Your task to perform on an android device: Open Sound Recorder Plus app , Delete the Wednesday at 1:06 PM recording
Image 0: 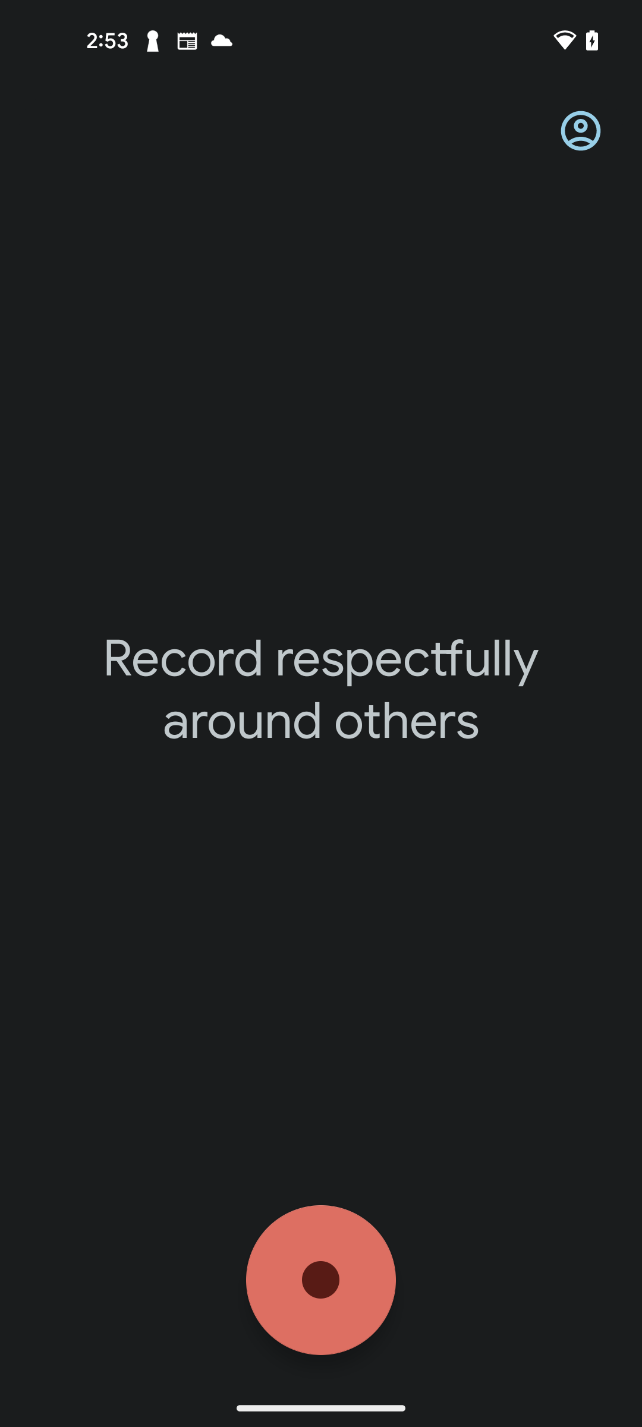
Open Sound Recorder Plus app
Step 0: open app "Sound Recorder Plus"
Image 1: 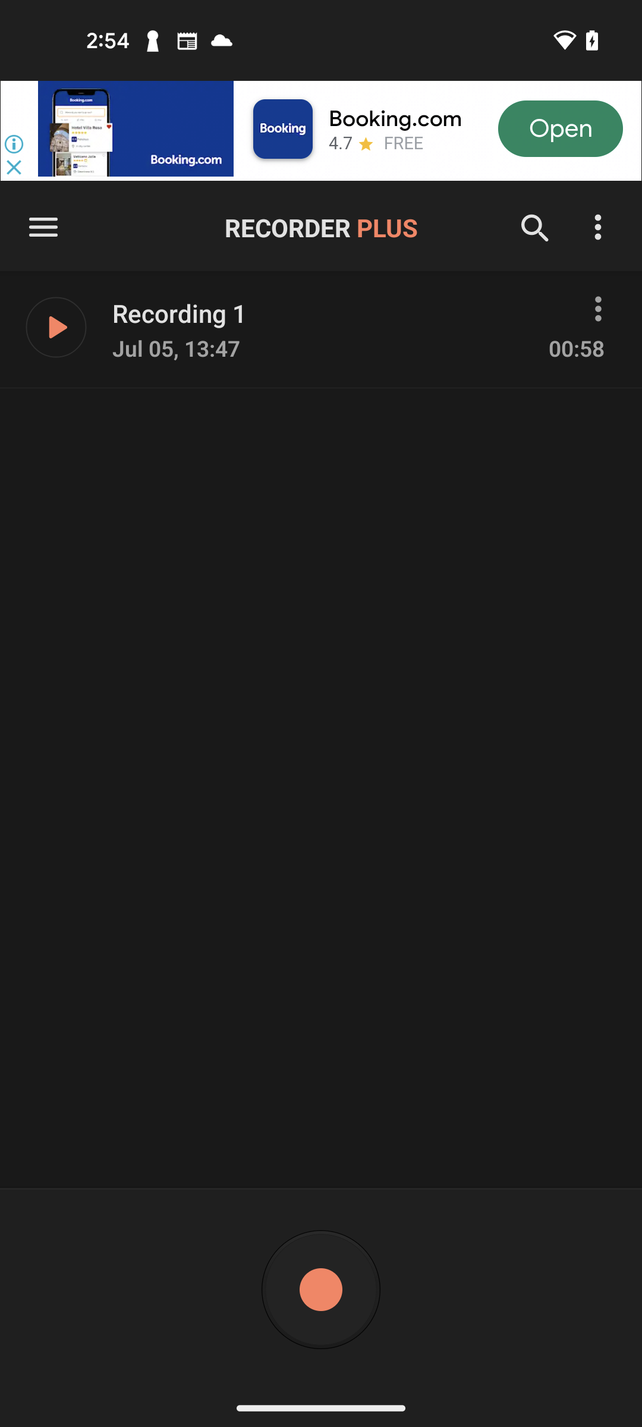
Click on the three dots in front of the Recording 1
Step 1: click (597, 309)
Image 2: 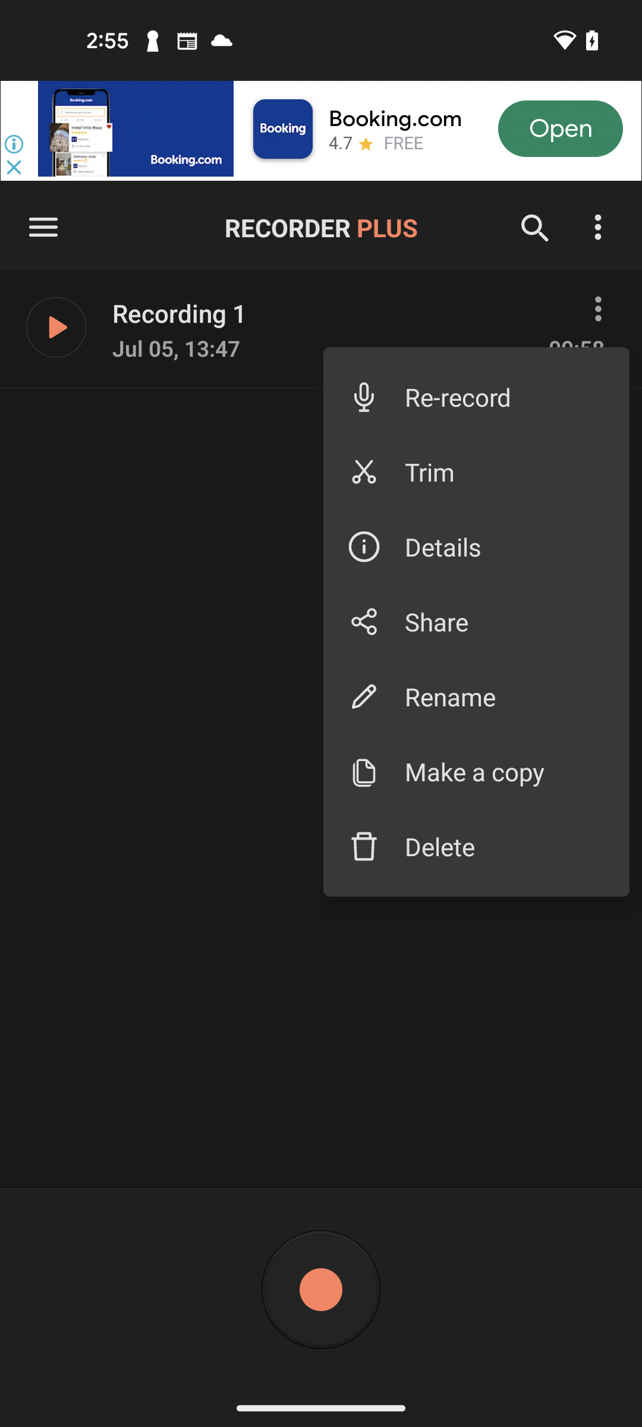
Click on the Delete icon at the pop up window
Step 2: click (363, 846)
Image 3: 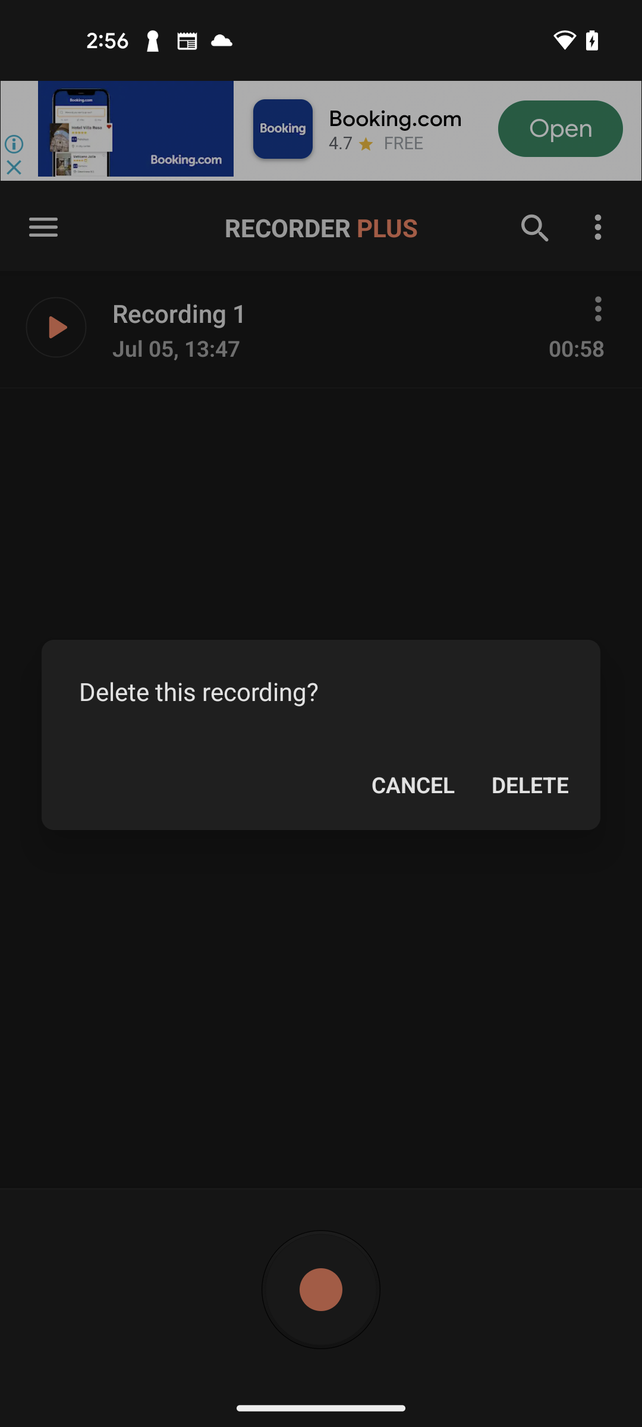
Click on the Delete option
Step 3: click (530, 785)